Your task to perform on an android device: As quickly as possible, I want to arrive at London Euston. Check out the train's details using the TrainPal app.
Image 0: 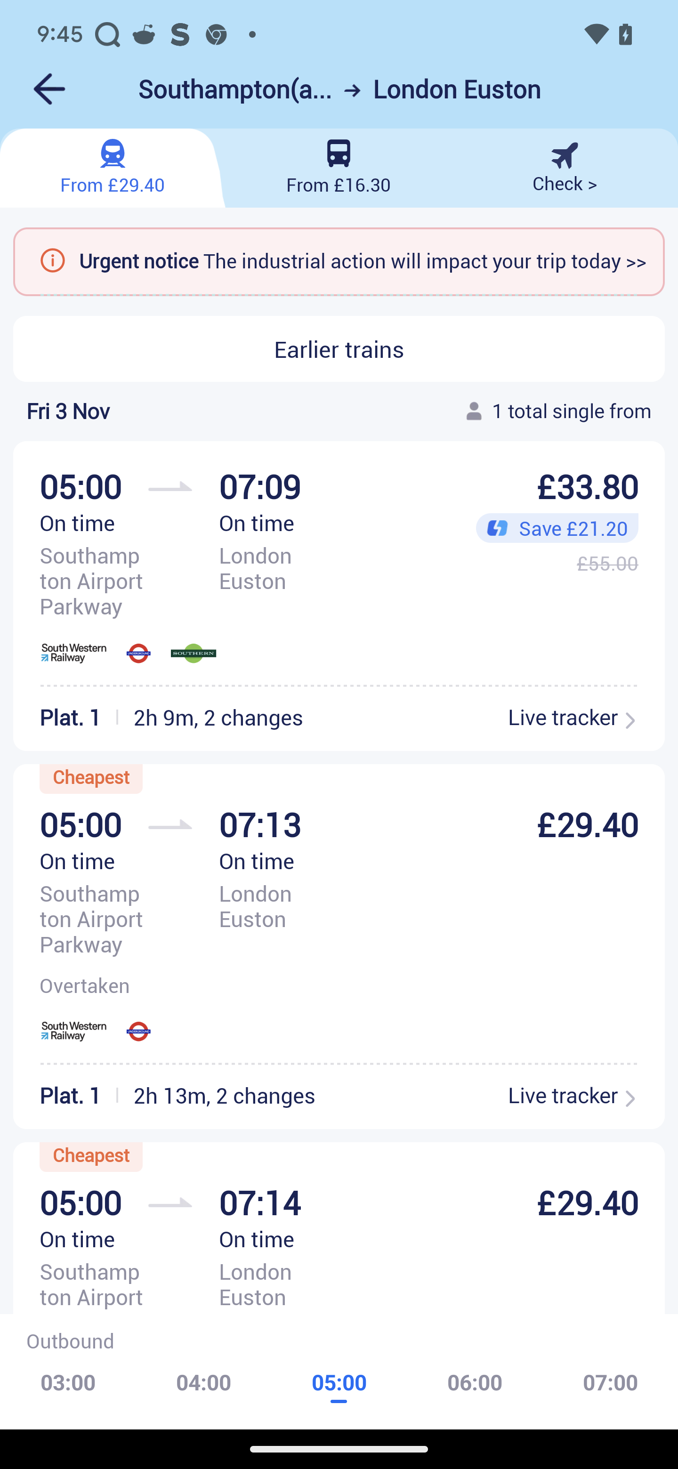
Click on the cheapest train
Step 0: click (80, 824)
Image 1: 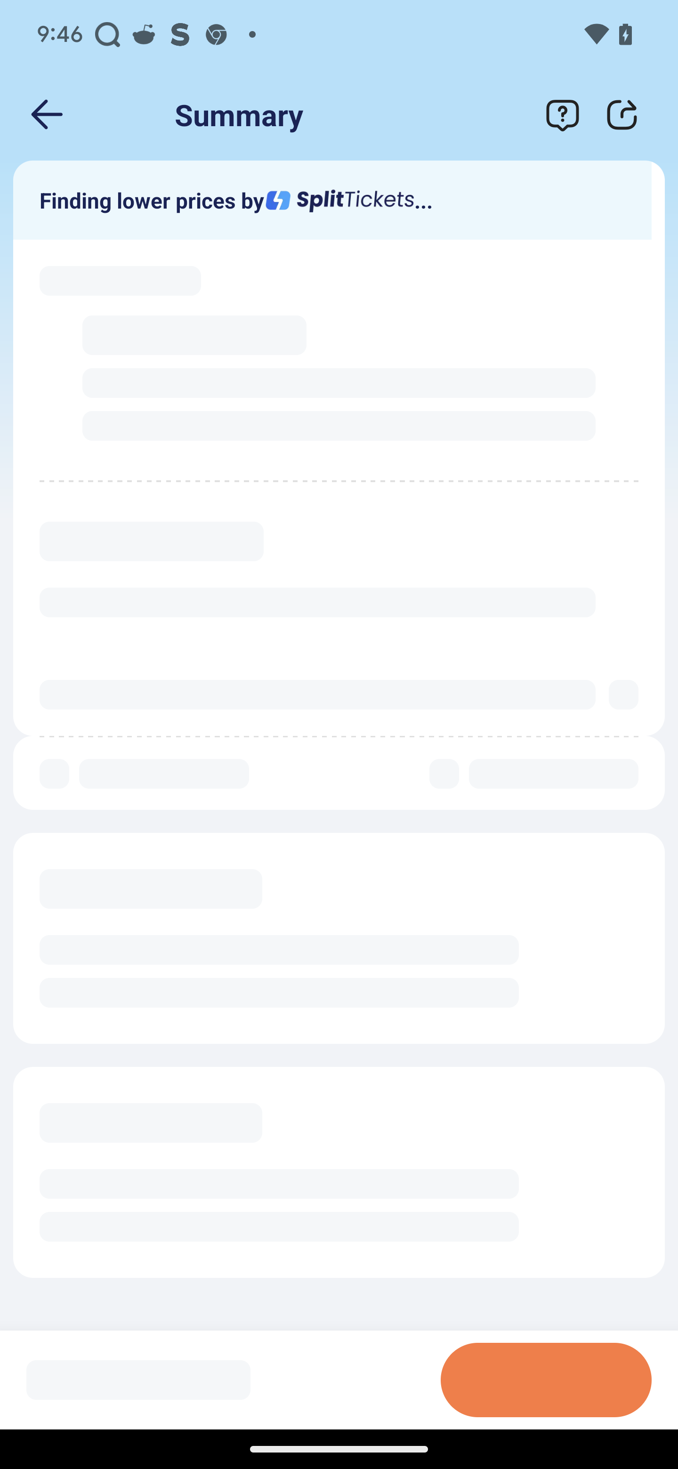
Click on the cheapest train
Step 1: wait
Image 2: 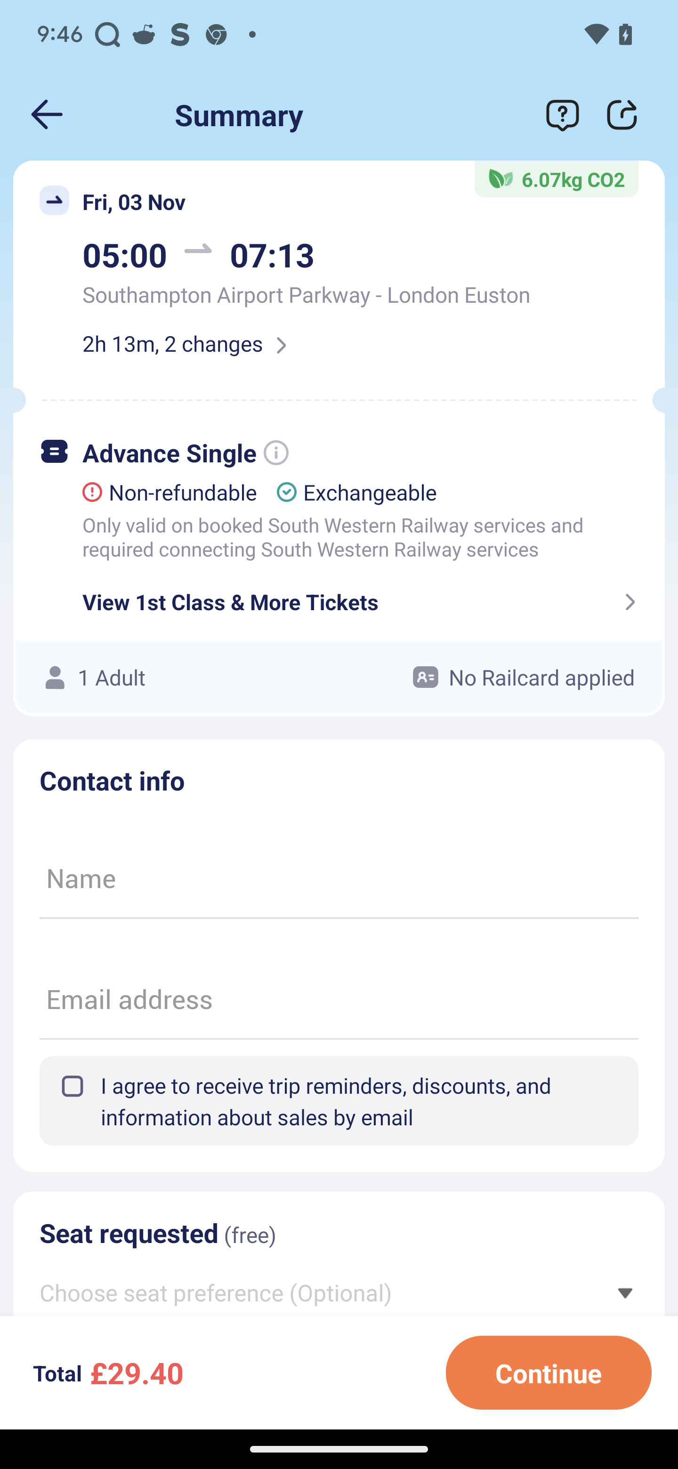
Swipe up on the screen
Step 2: scroll down
Image 3: 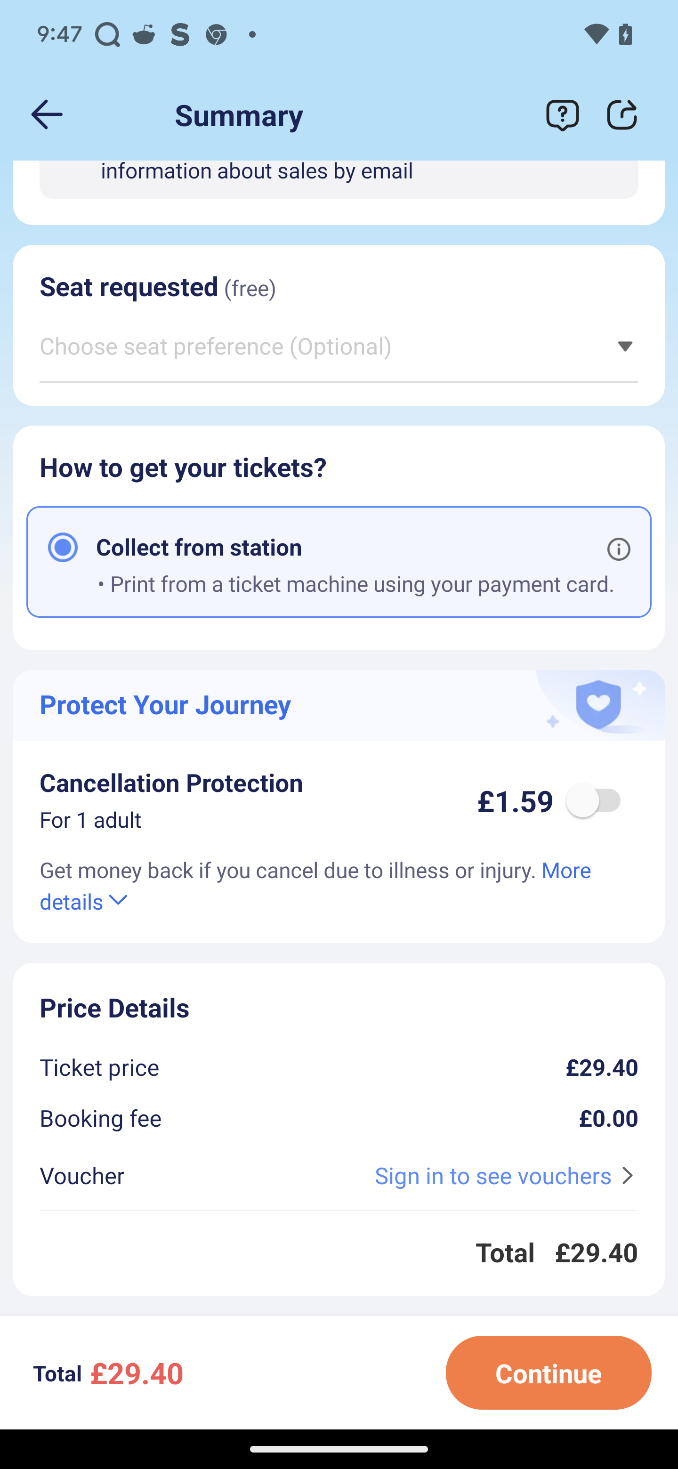
Swipe up on the screen
Step 3: scroll down